Your task to perform on an android device: I don't have a Screwdrive in my tool kit, so search for a screwdriver kit for me in the Etsy app.
Image 0: 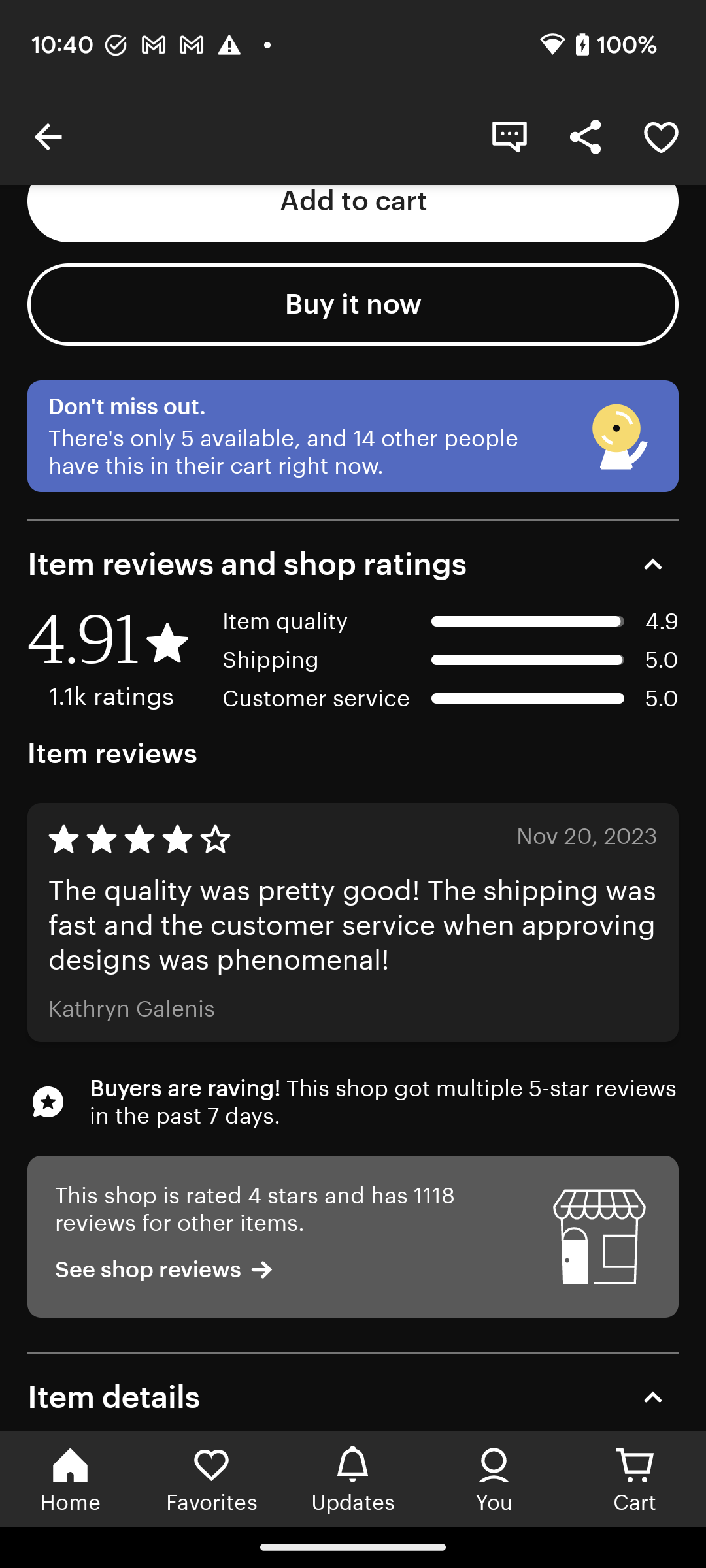
Go back to the previous page to view the search option.
Step 0: press back button
Image 1: 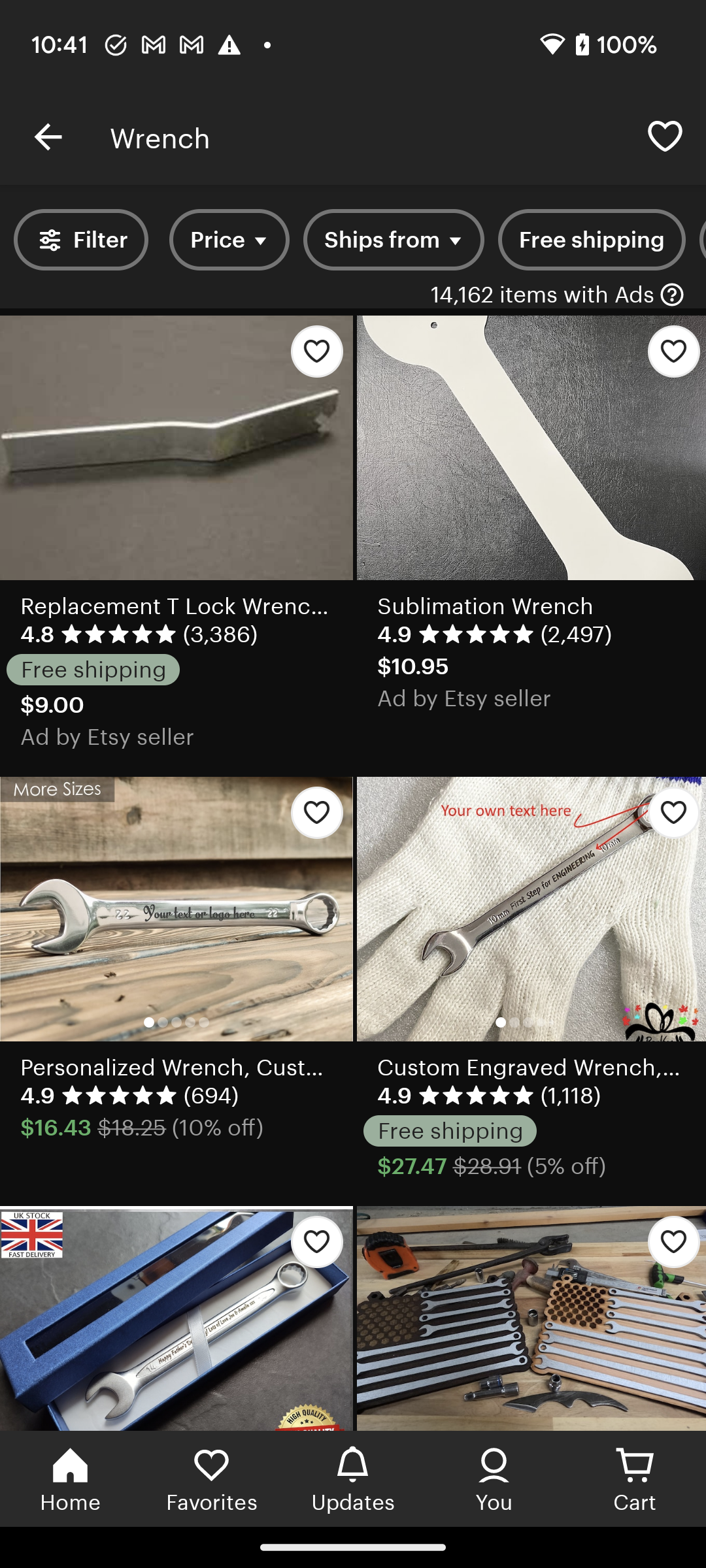
Go back to the previous page to view the search option.
Step 1: press back button
Image 2: 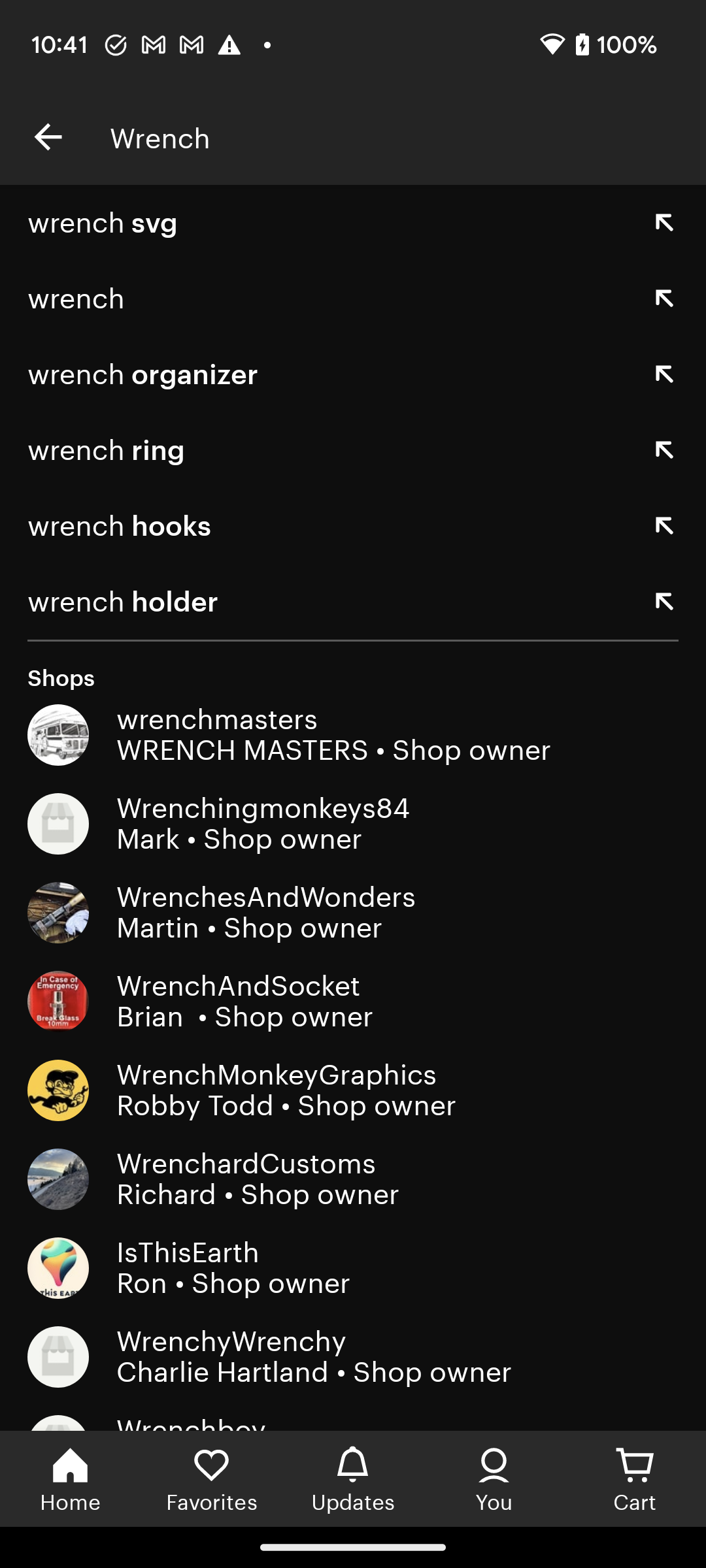
Go back to the previous page to view the search option.
Step 2: press back button
Image 3: 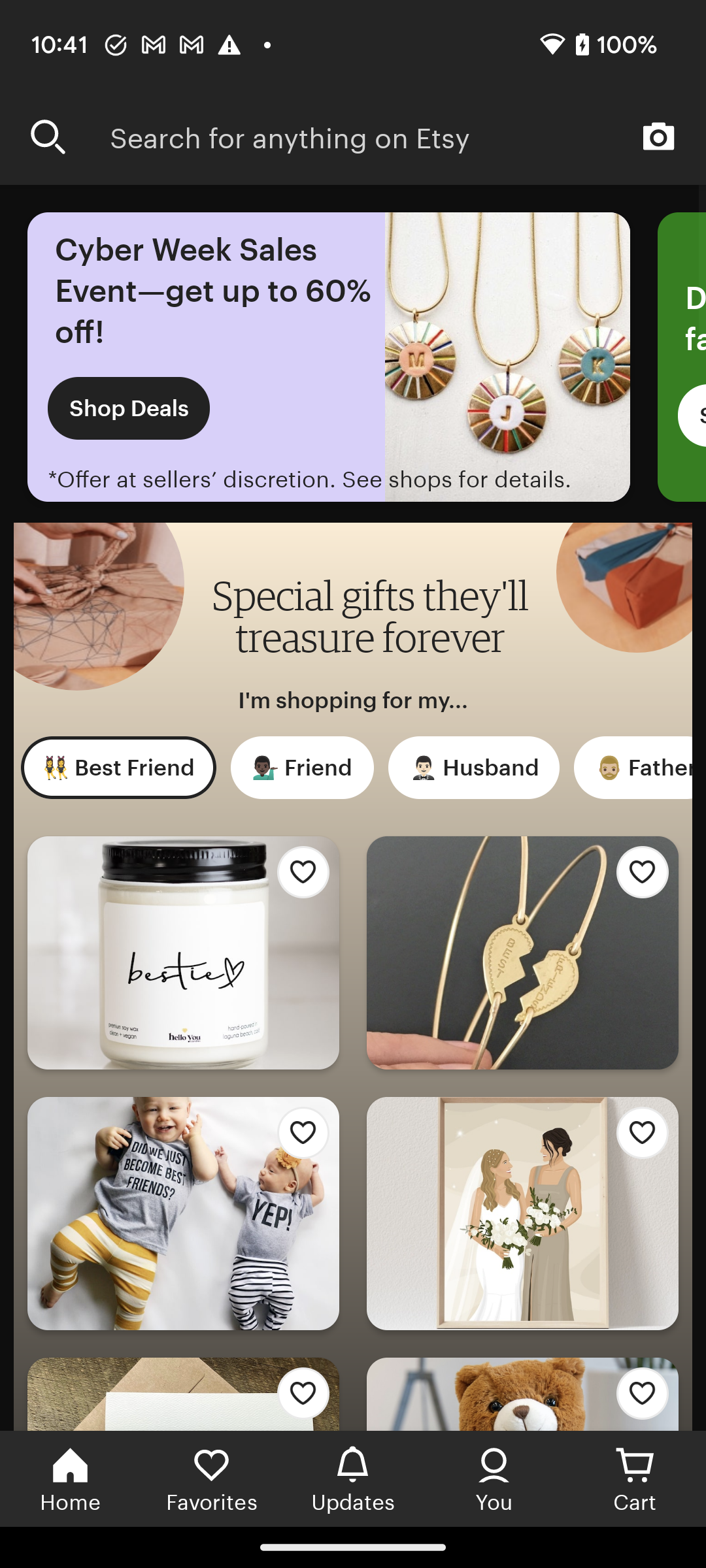
Click on the search bar at the top of the screen to search for the screwdriver kit.
Step 3: click (408, 136)
Image 4: 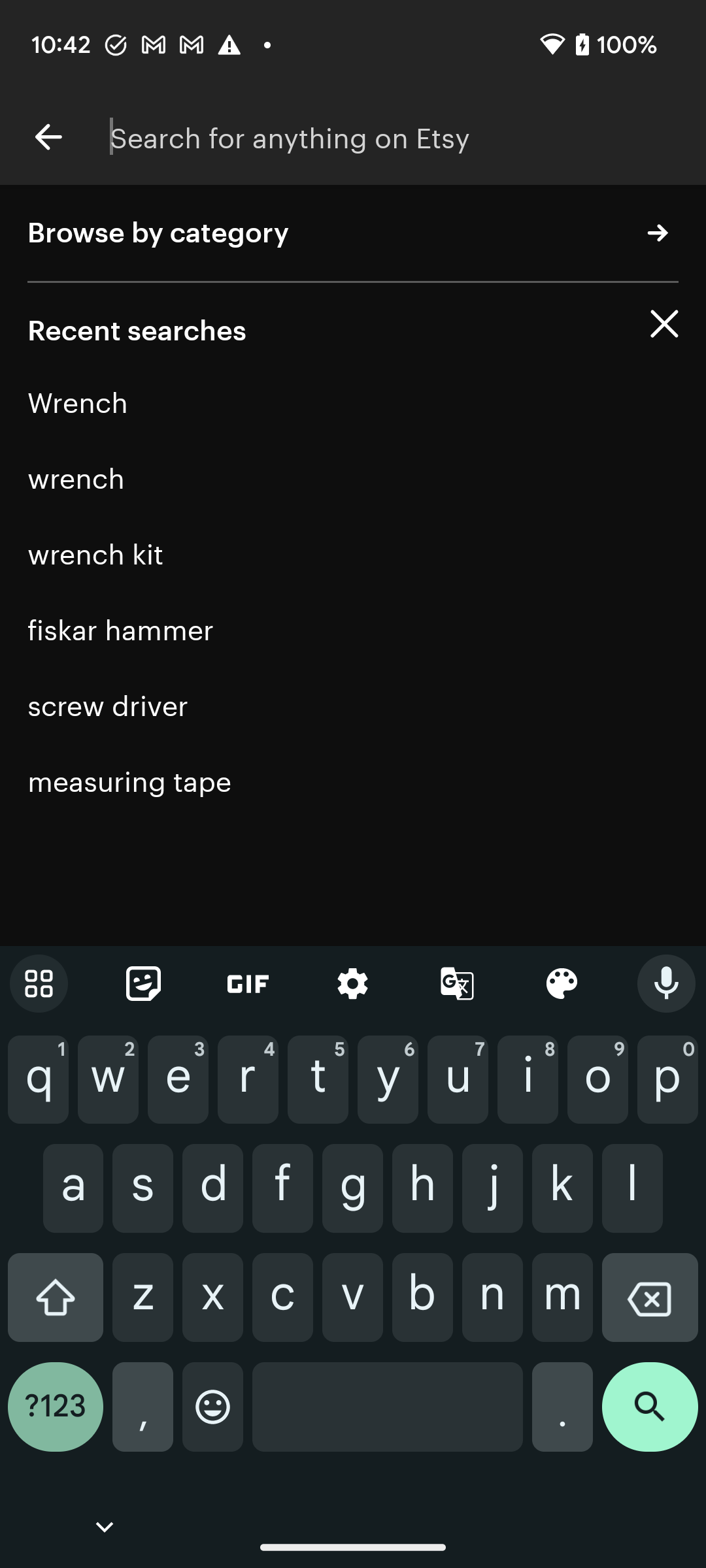
Type Screwdriver kit in the search bar.
Step 4: type "Screwdriver kit"
Image 5: 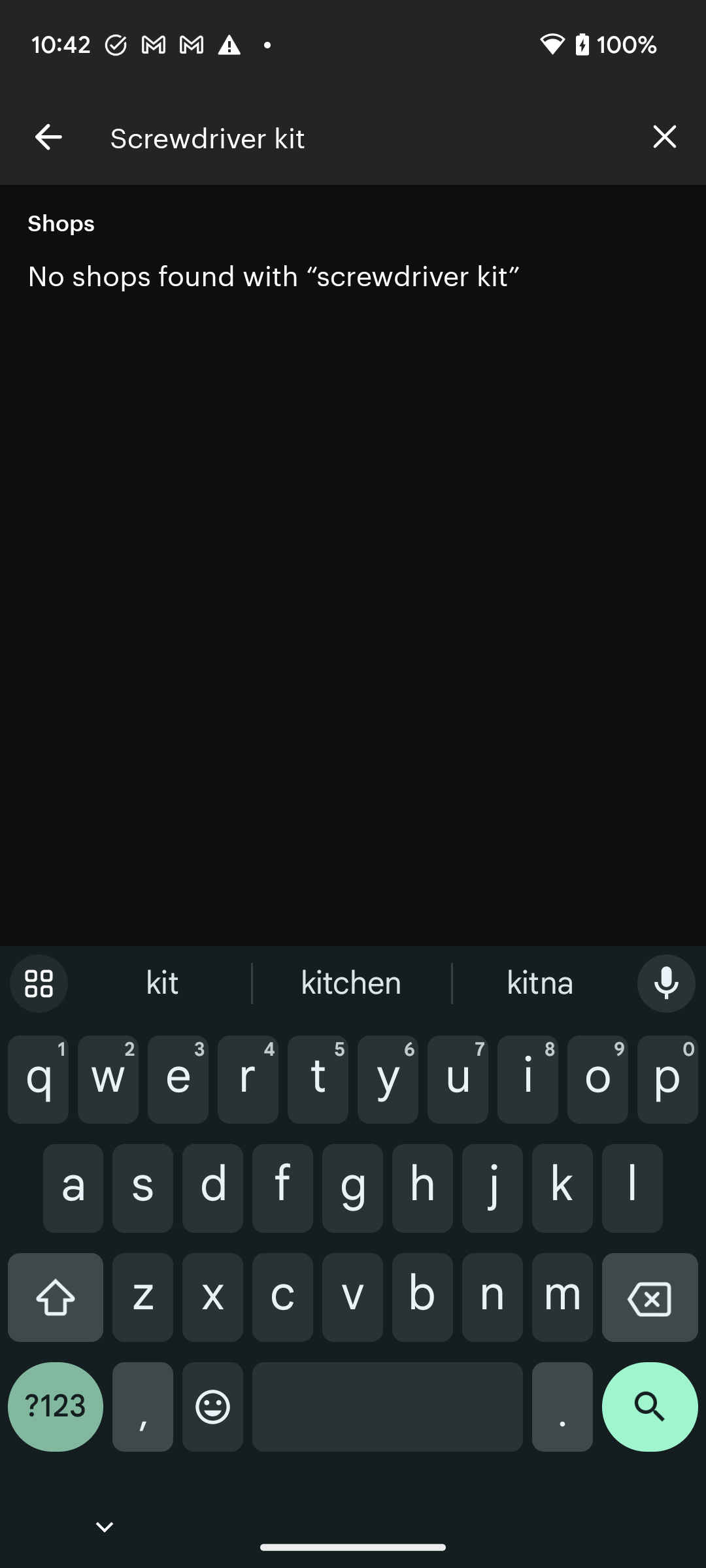
Click on the search icon at the bottom right corner of the screen to view the search result.
Step 5: click (650, 1417)